Your task to perform on an android device: Open the Microsoft to do app and apply a filter of importance on Fun Time 
Image 0: 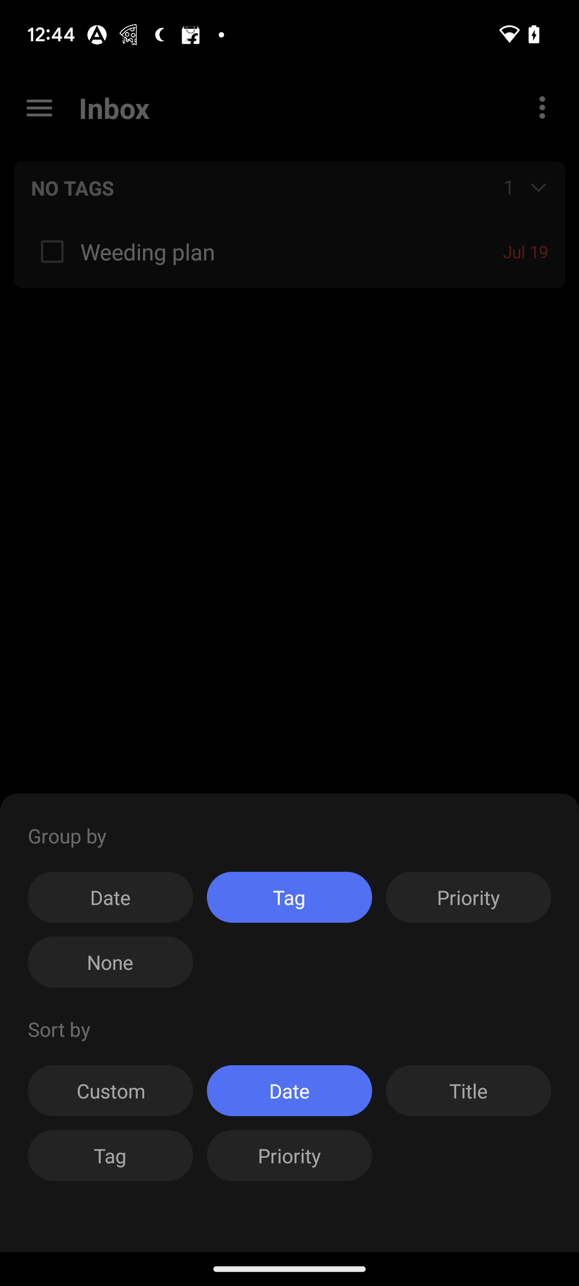
open The Microsoft To Do app
Step 0: open app "To Do"
Image 1: 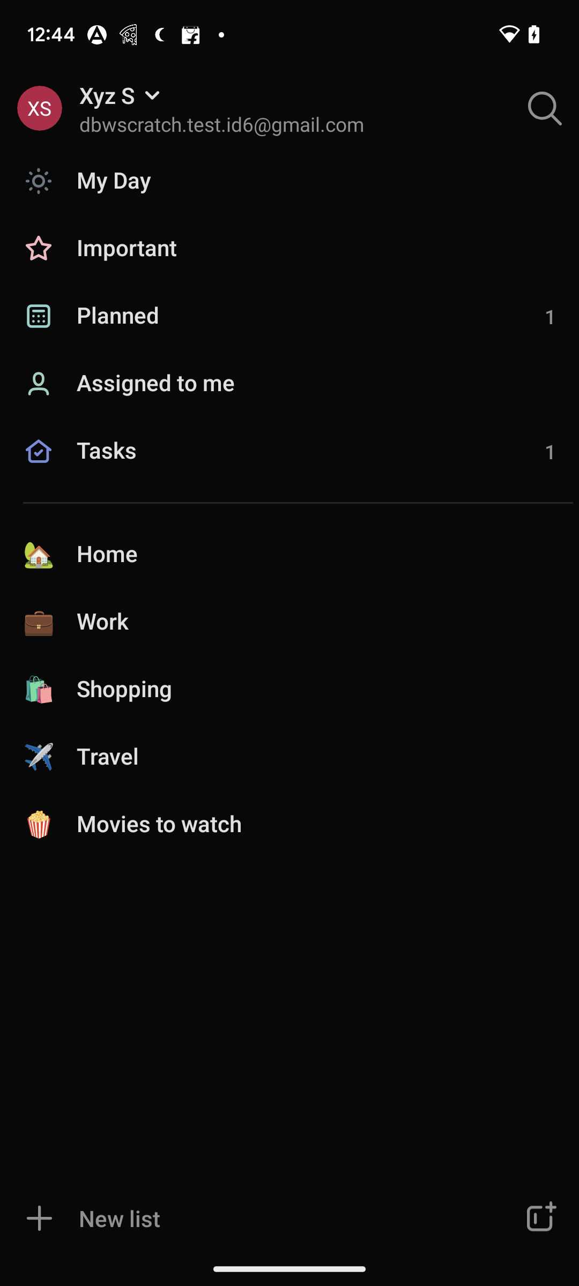
go to the task section 
Step 1: click (289, 469)
Image 2: 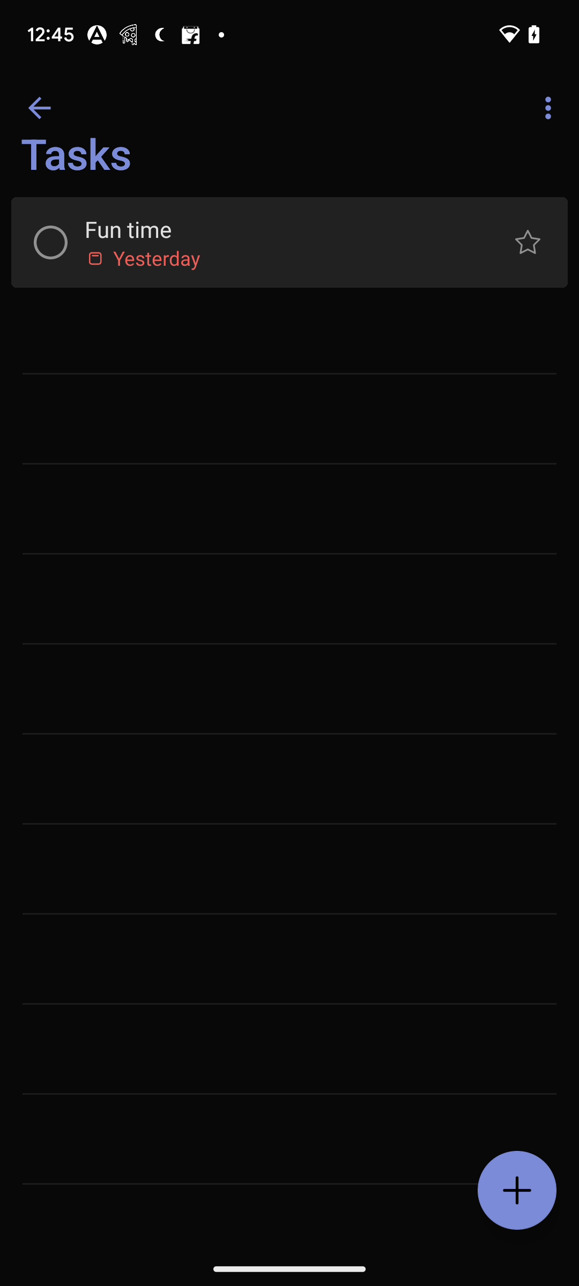
click on the three dots at the top right corner of the screen
Step 2: click (551, 108)
Image 4: 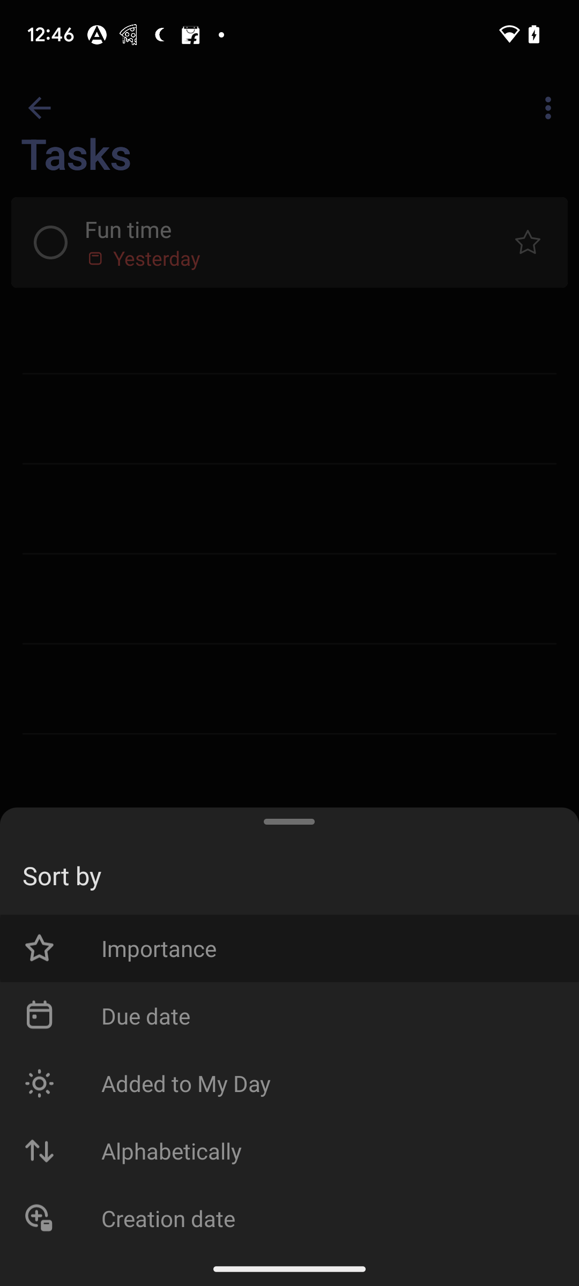
click on the importance 
Step 4: click (328, 948)